Your task to perform on an android device: See the All Currency Converter app to view the EGP to JOD exchange rate comparison over the previous ten days. 
Image 0: 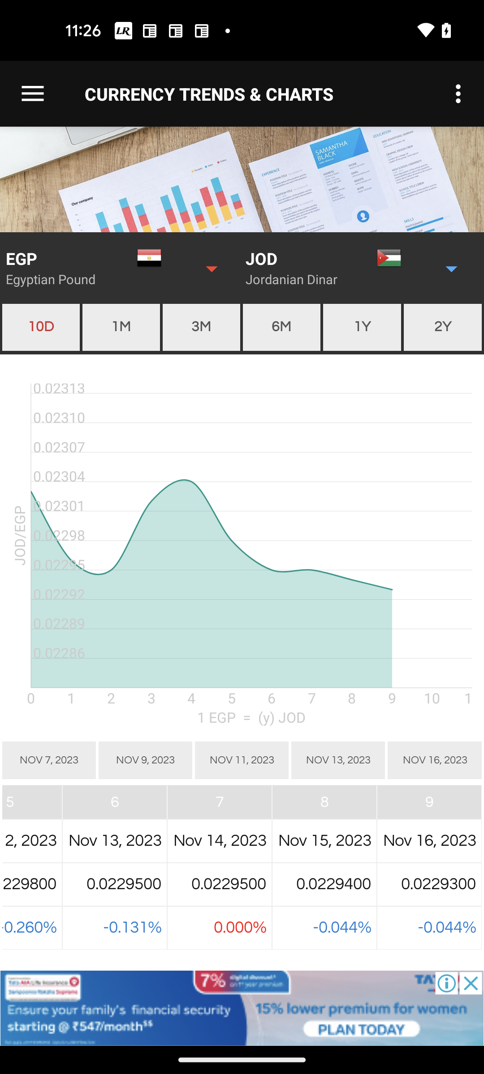
Swipe right for the exchange rate
Step 0: scroll left
Image 1: 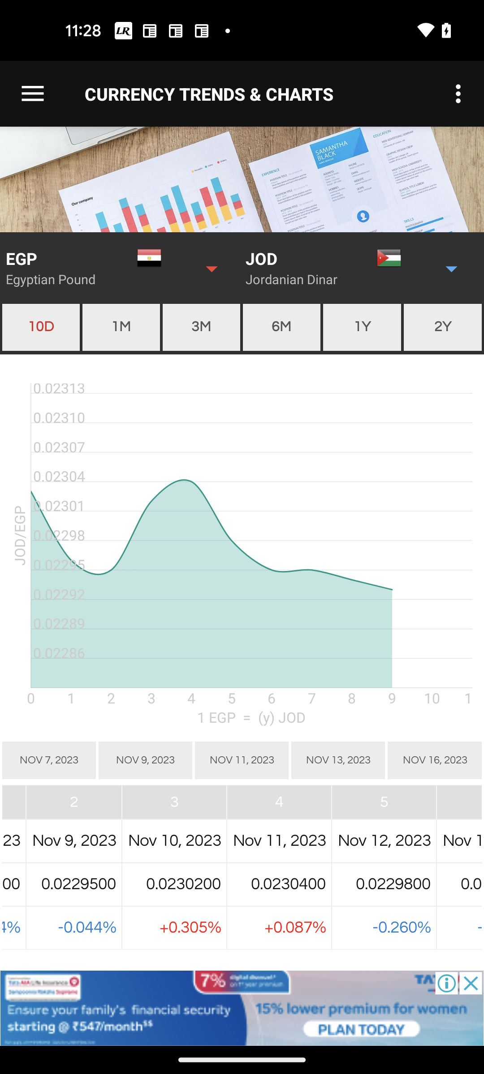
Swipe right for the exchange rate
Step 1: scroll left